Your task to perform on an android device: By mistake, I saved a contact with the name "N  M," so delete it from my Contacts app.
Image 1: 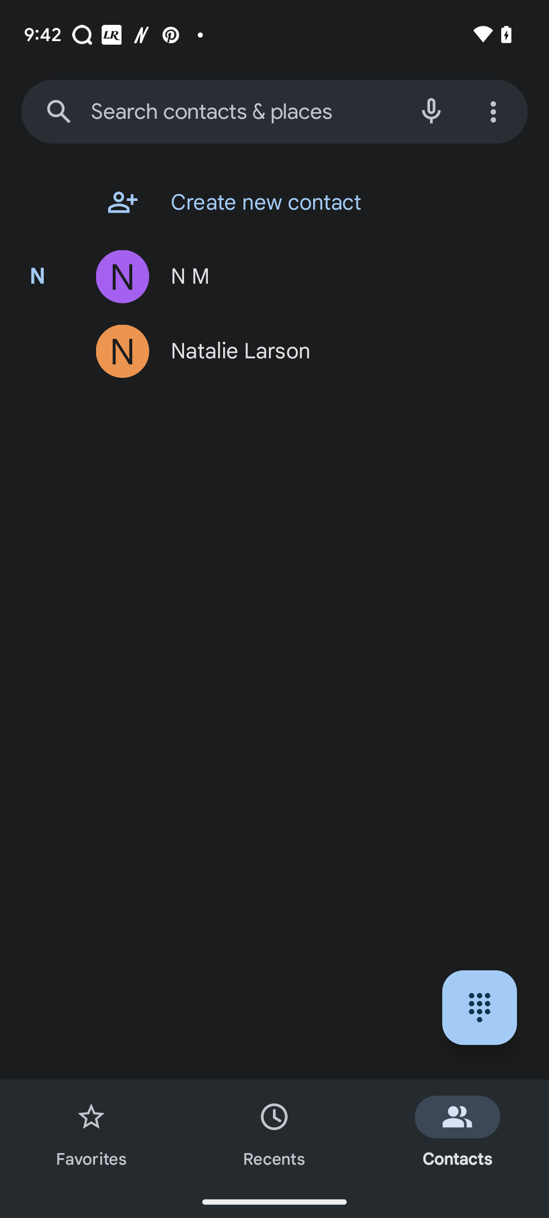
Open the Contact N M.
Step 1: click (301, 277)
Image 2: 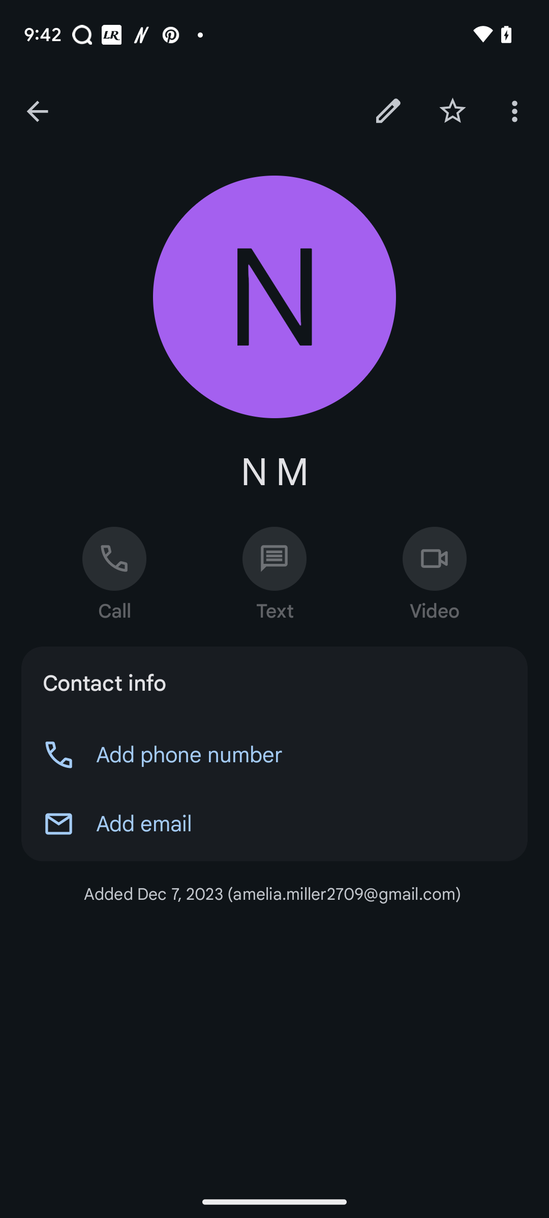
Click on the three dots at the top right corner of the screen.
Step 2: click (516, 111)
Image 3: 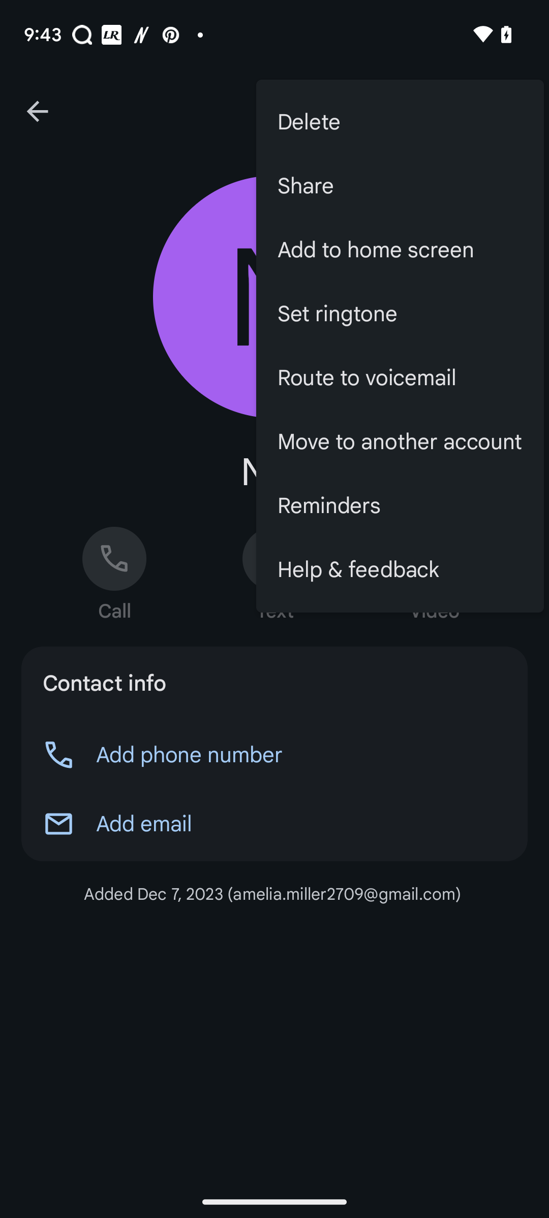
Click on the Delete Button.
Step 3: click (400, 122)
Image 4: 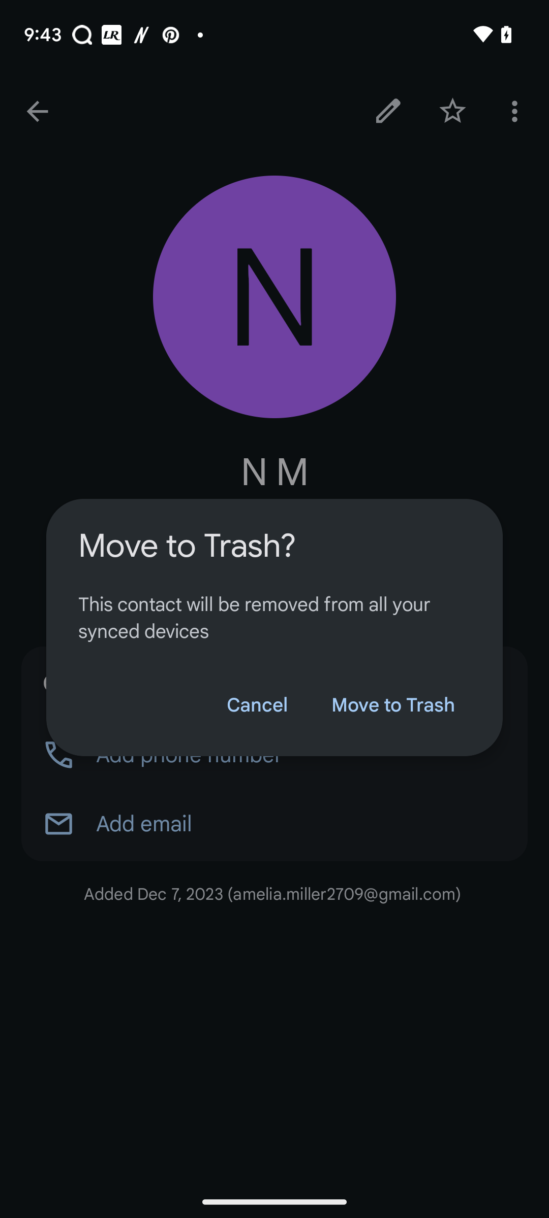
Click the option move to Trash.
Step 4: click (392, 705)